Your task to perform on an android device: In the maps app, get public transit directions.
Image 0: 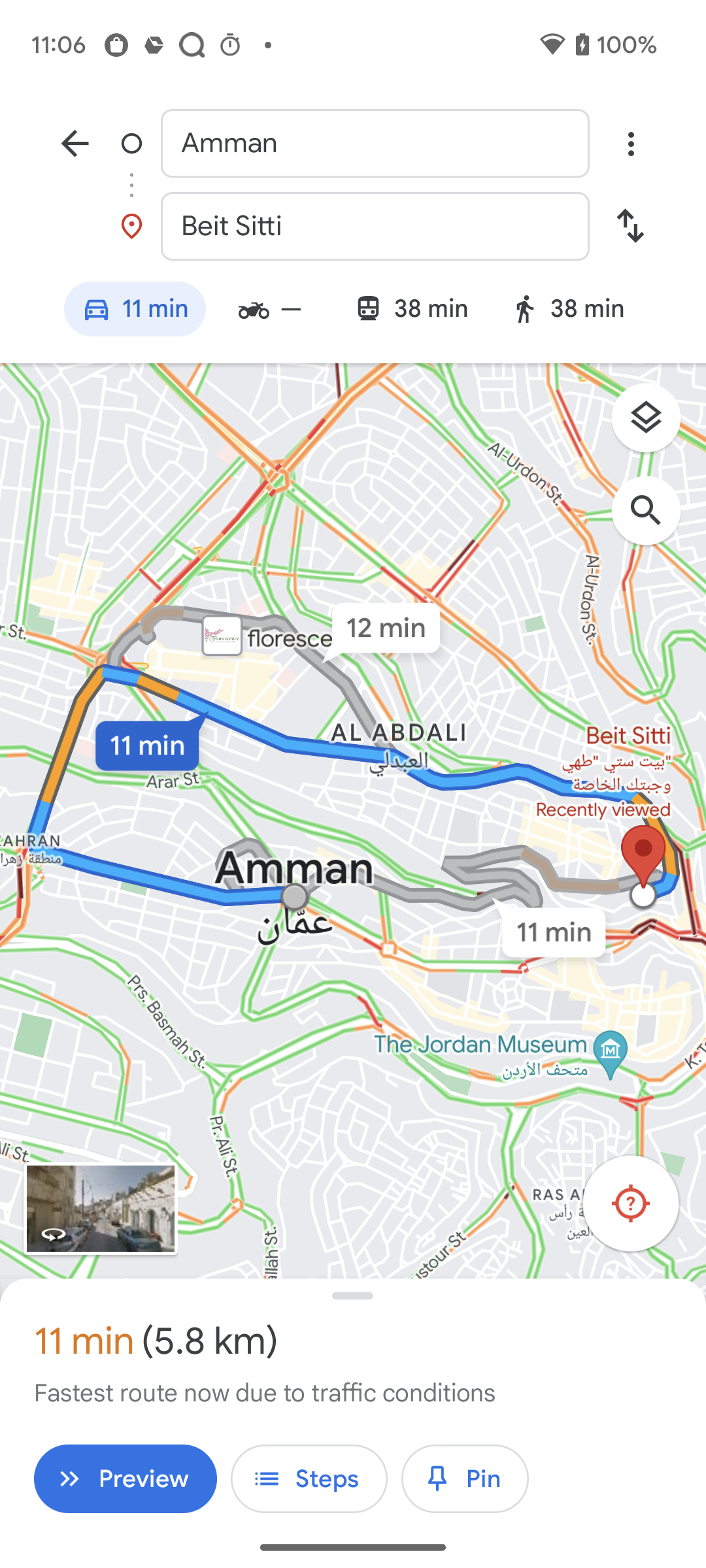
Click on the box on the right side of the screen.
Step 0: click (656, 425)
Image 1: 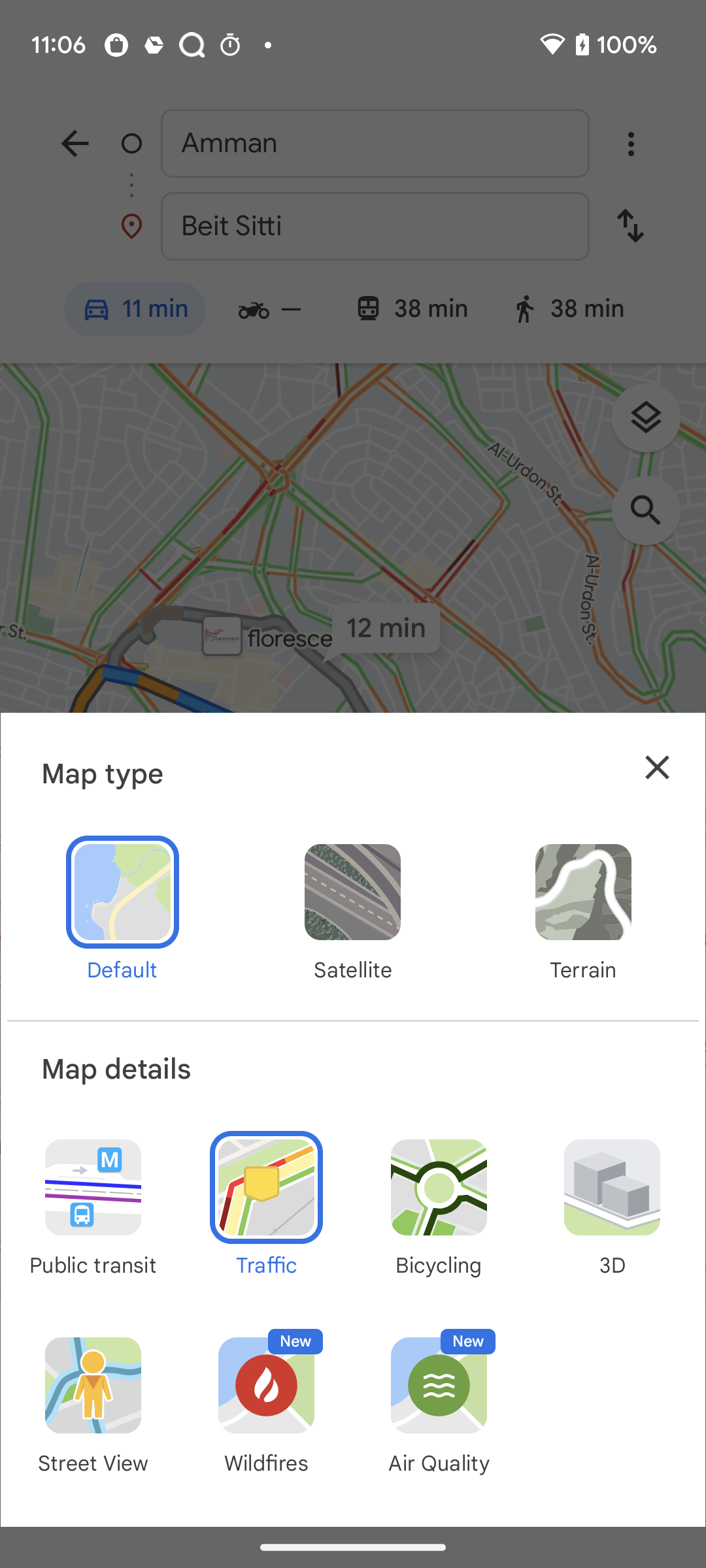
Click on the public transit option on the pop-up screen.
Step 1: click (93, 1206)
Image 2: 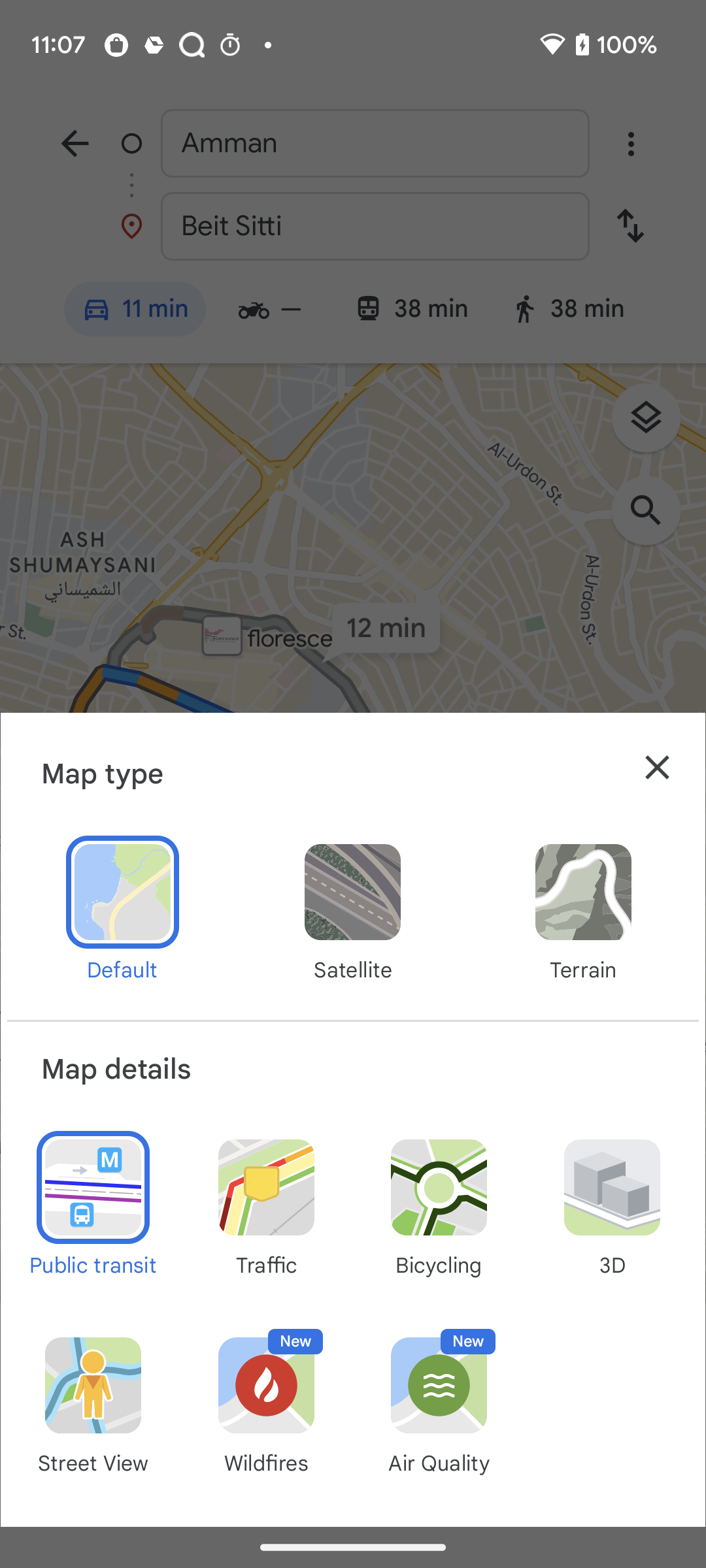
Click in the middle of the screen.
Step 2: click (299, 557)